Your task to perform on an android device: I decided to read my favorite book, The Martian by Andy Weir, which I downloaded on my phone as a pdf file, so open the pdf file The Martian by Andy Weir in the Adobe Acrobat app.
Image 0: 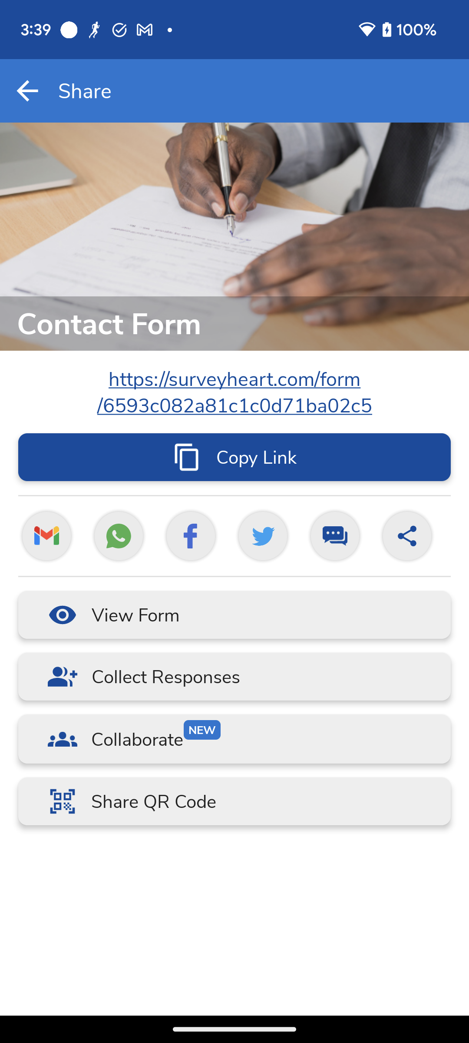
Open the Adobe Acrobat app.
Step 0: open app "Adobe Acrobat"
Image 1: 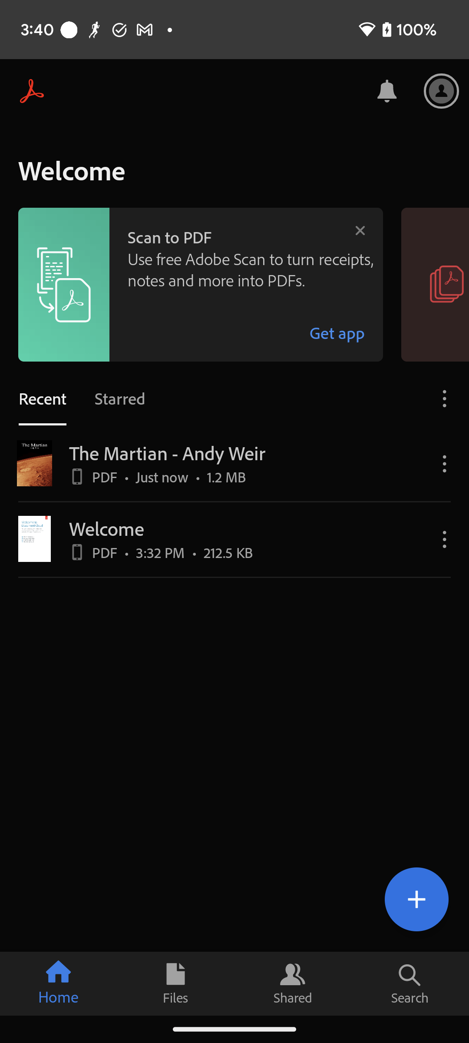
Click on The Martian - Andy Weir PDF file to open this file.
Step 1: click (167, 452)